Your task to perform on an android device: Before buying any t-shirt, I would like to read the review of the t-shirt on the ASOS app.
Image 0: 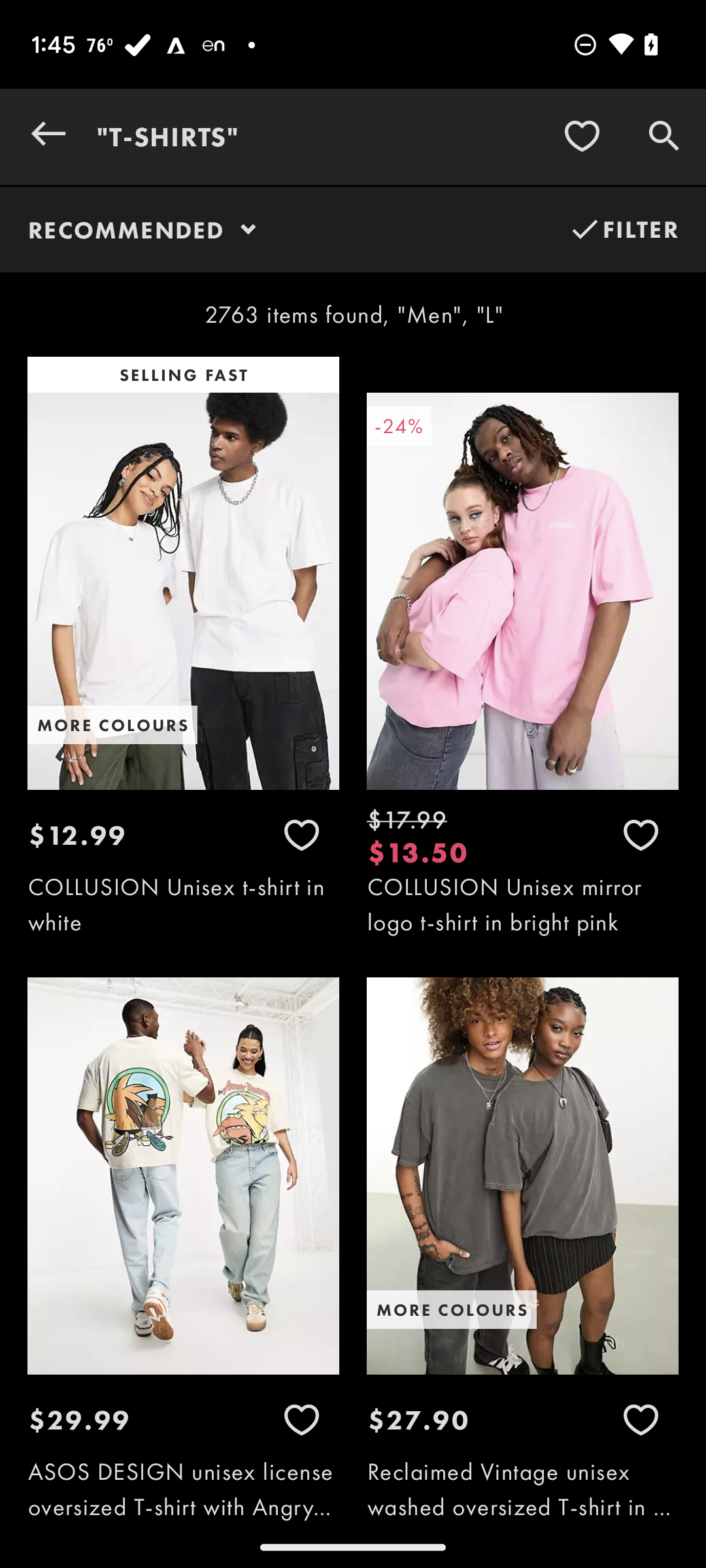
Click on the t-shirt at the top left
Step 0: click (183, 646)
Image 1: 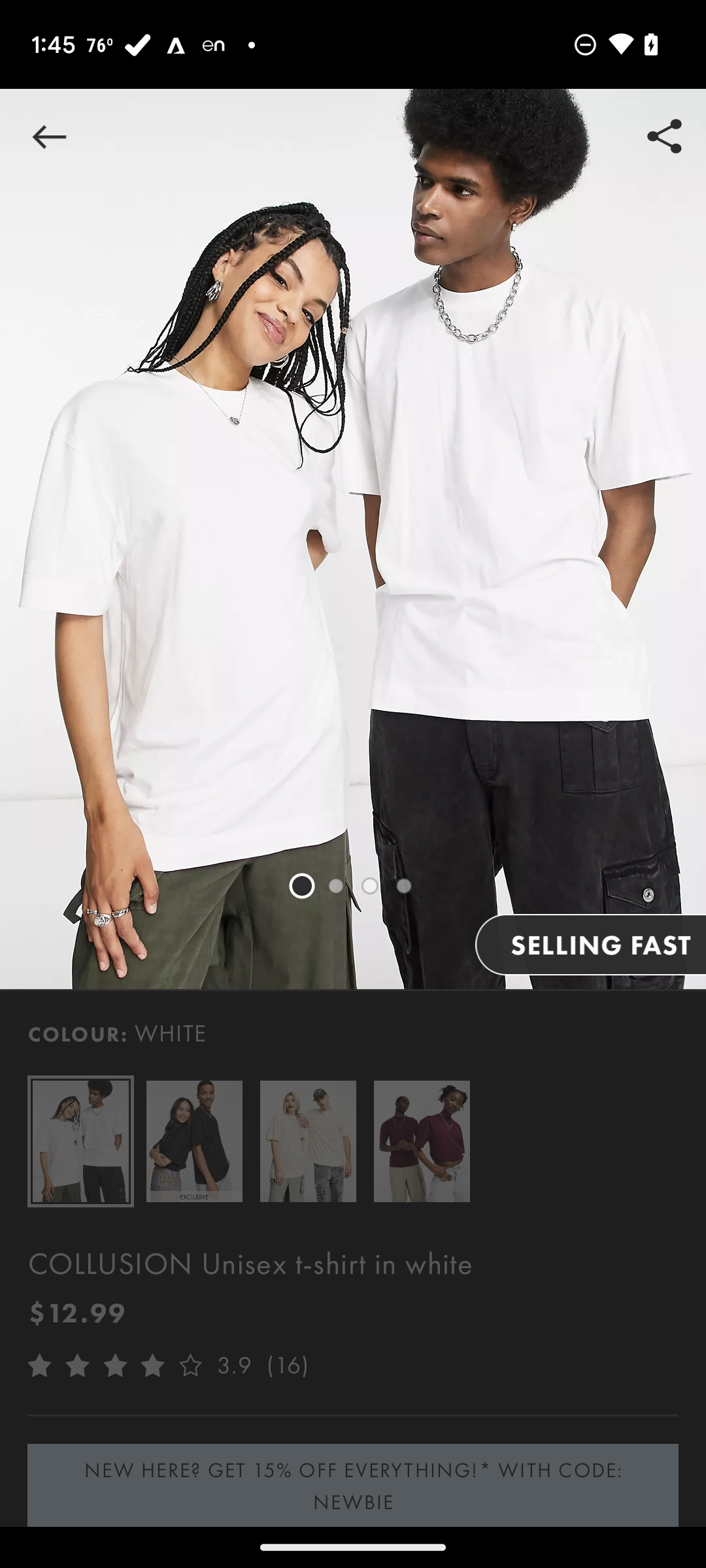
Swipe up to read reviews
Step 1: scroll down
Image 2: 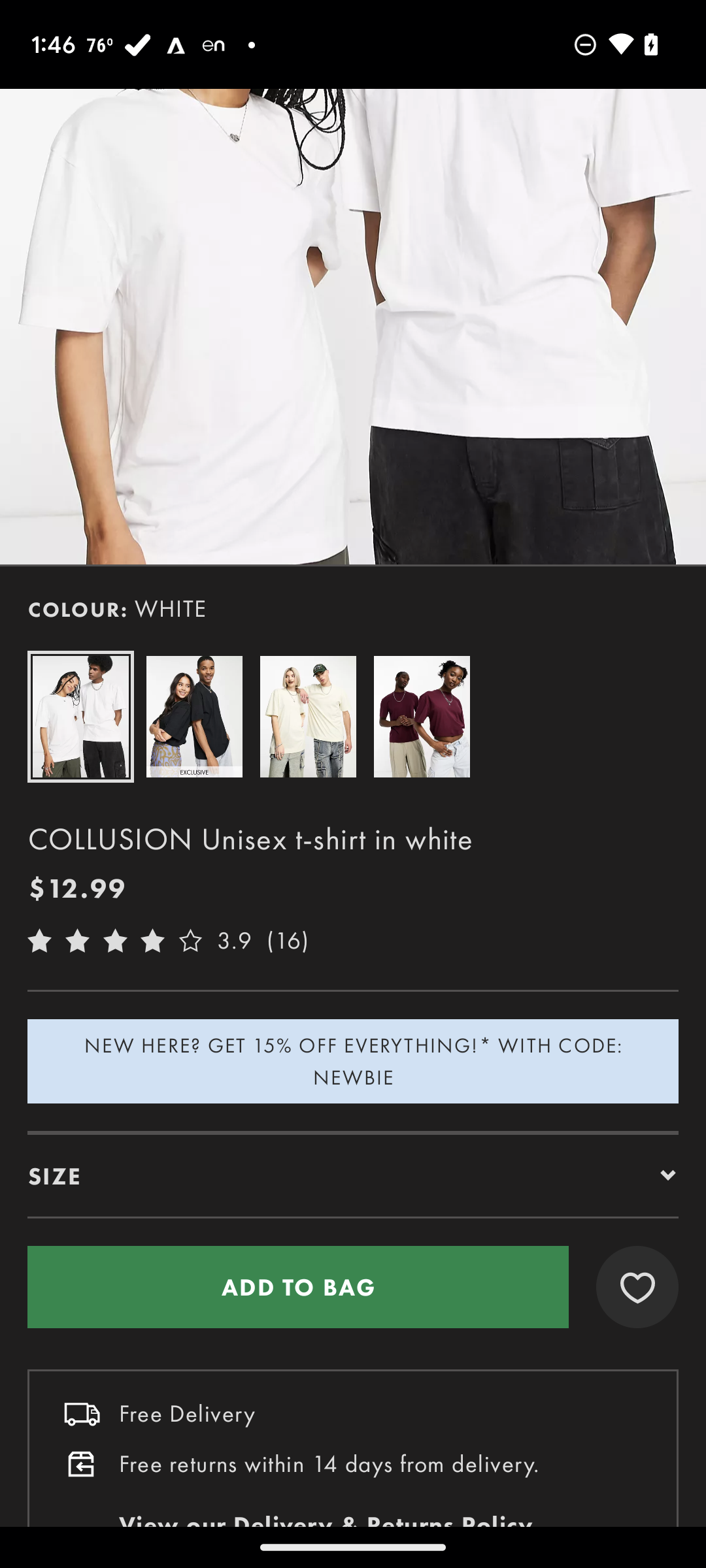
Swipe up to read reviews
Step 2: scroll down
Image 3: 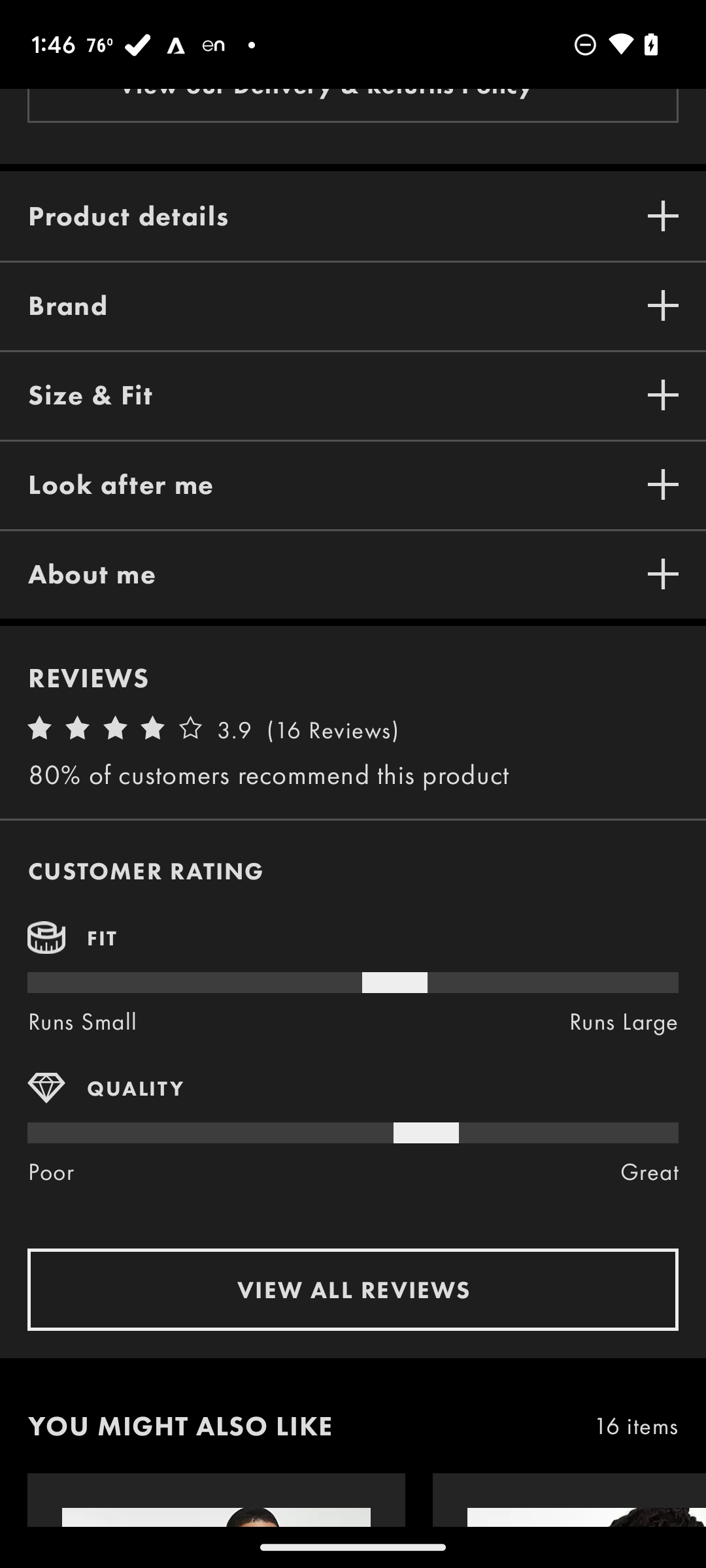
Click on view all reviews
Step 3: click (353, 1289)
Image 4: 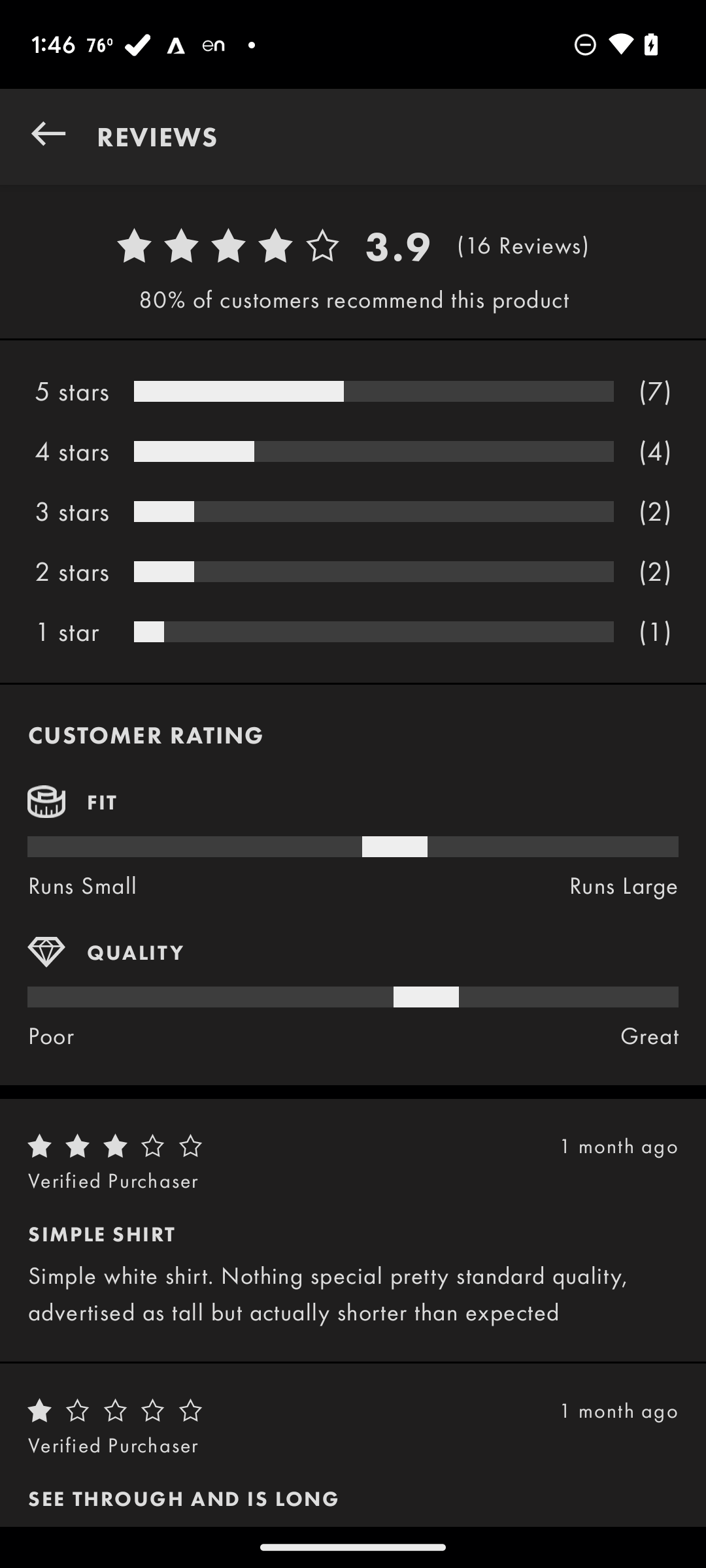
Swipe up to read
Step 4: scroll down